Your task to perform on an android device: Open the Notally app and edit the title of Rest note to Breakfast 
Image 0: 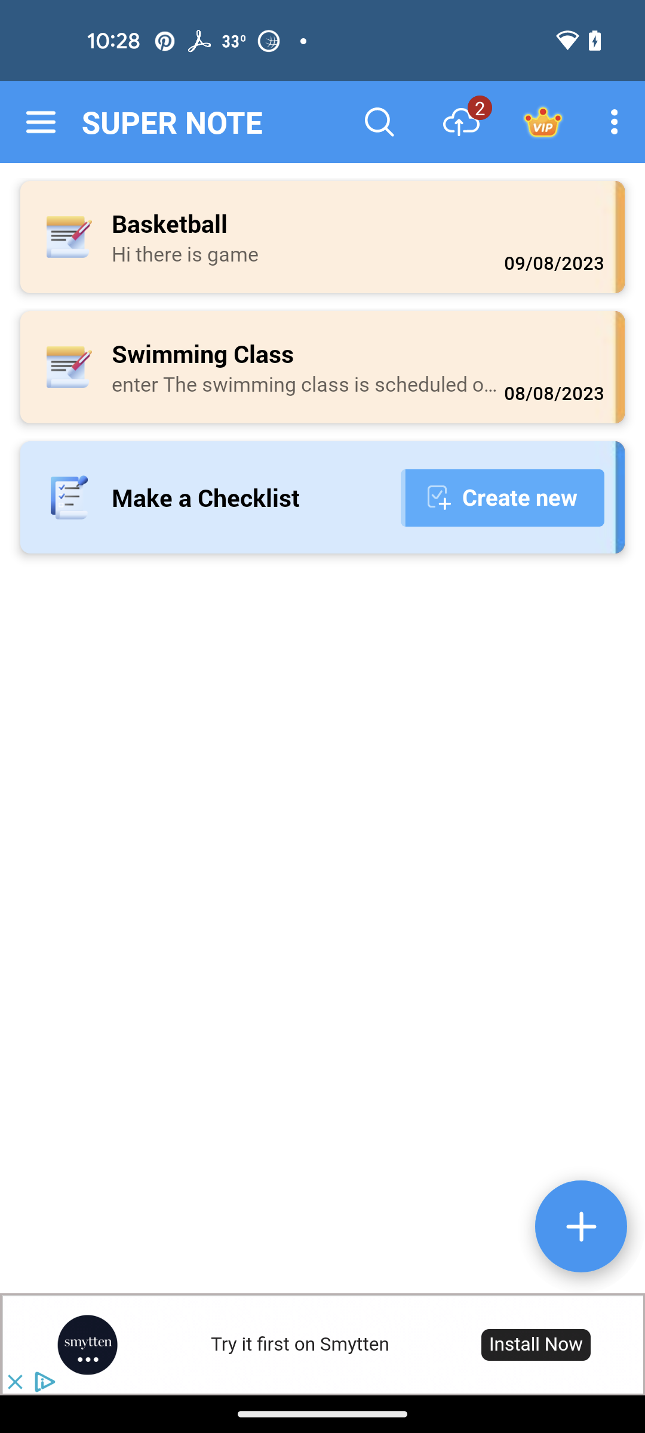
Open the Notally app
Step 0: open app "Notally"
Image 1: 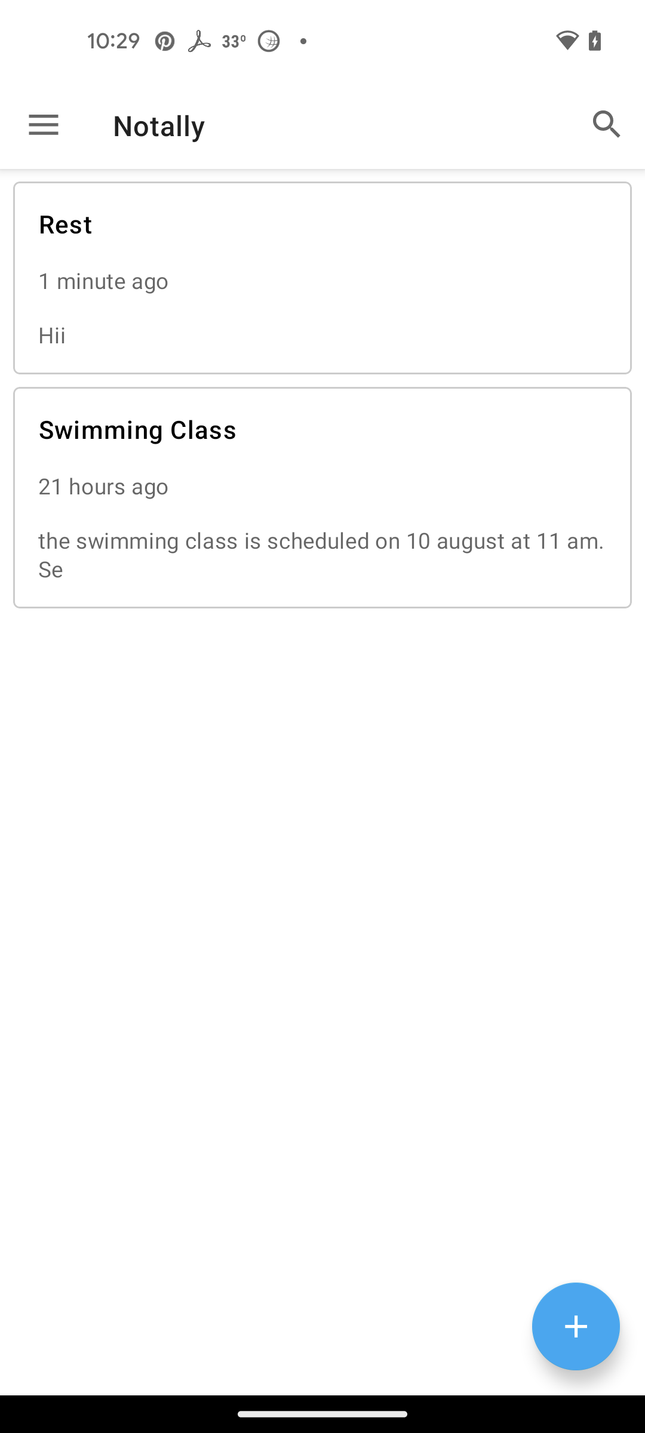
click on Rest note 
Step 1: click (322, 293)
Image 2: 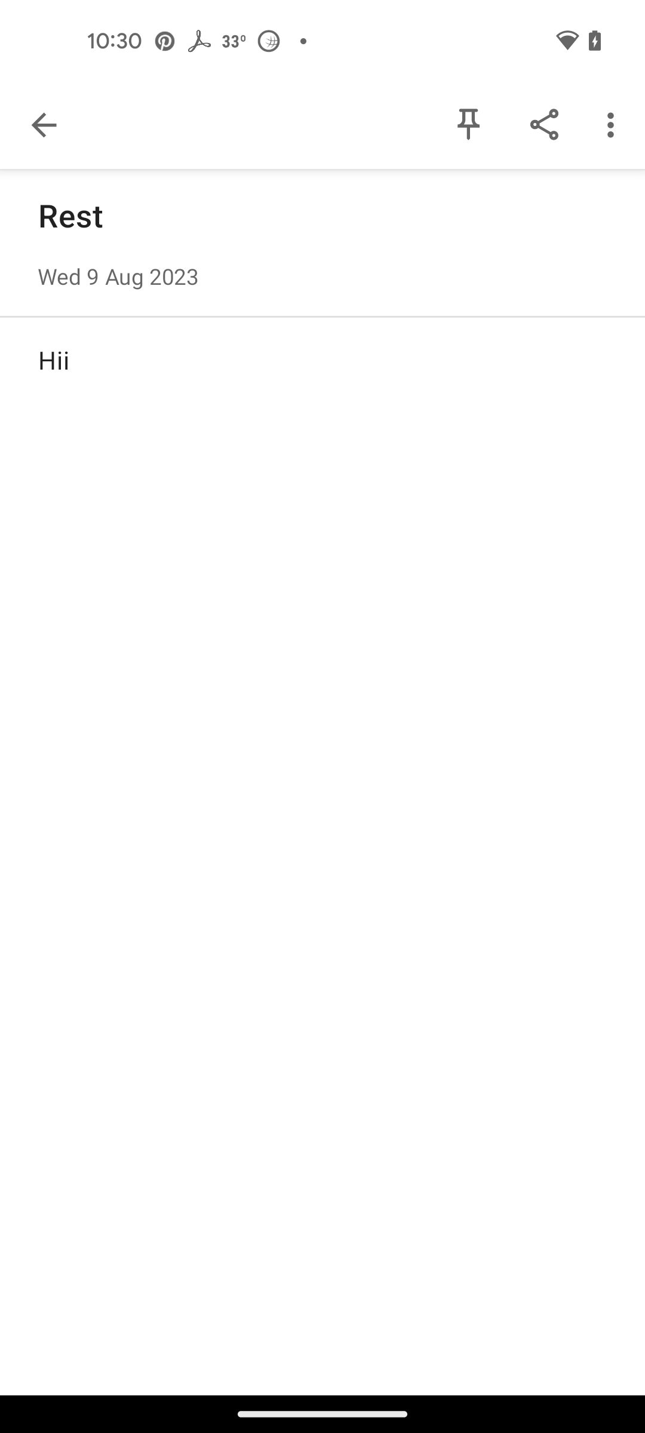
click on title Rest
Step 2: click (322, 202)
Image 3: 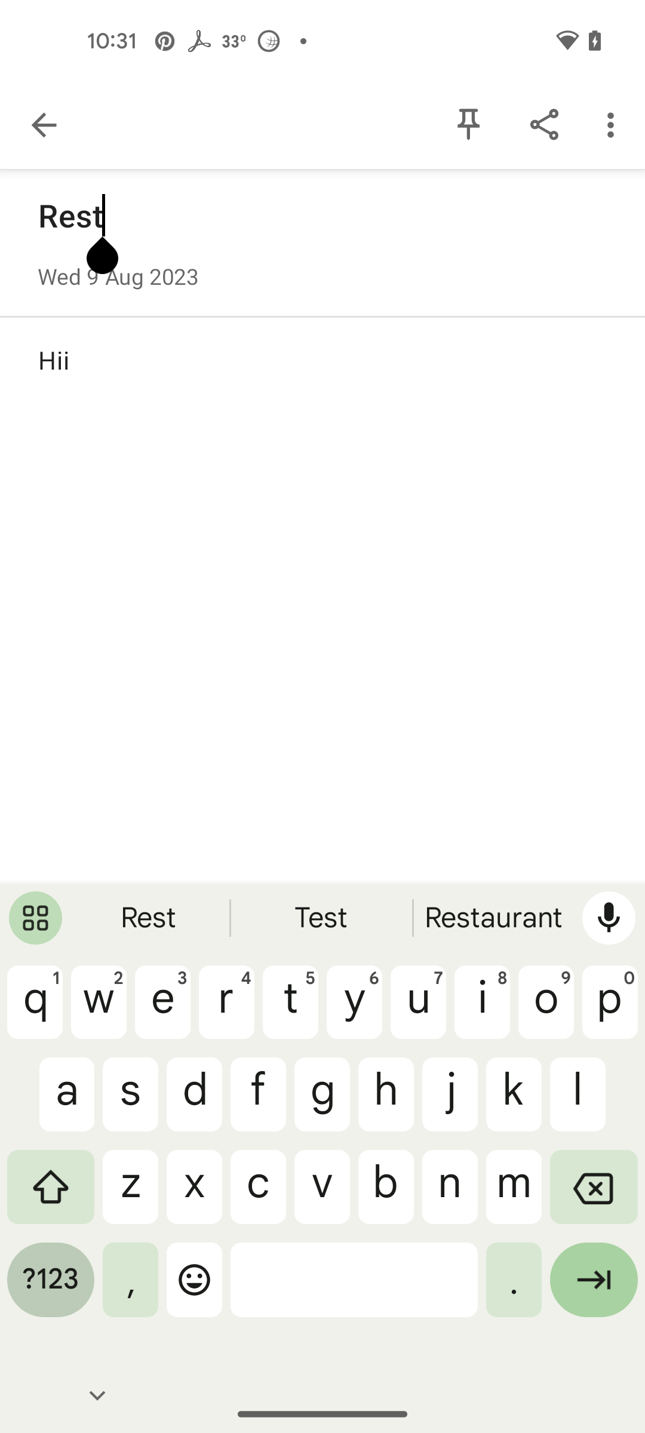
enter new title Breakfast
Step 3: type "Breakfast"